Your task to perform on an android device: I want to look through brand-new, size L t-shirts for my office using the Adidas App.
Image 0: 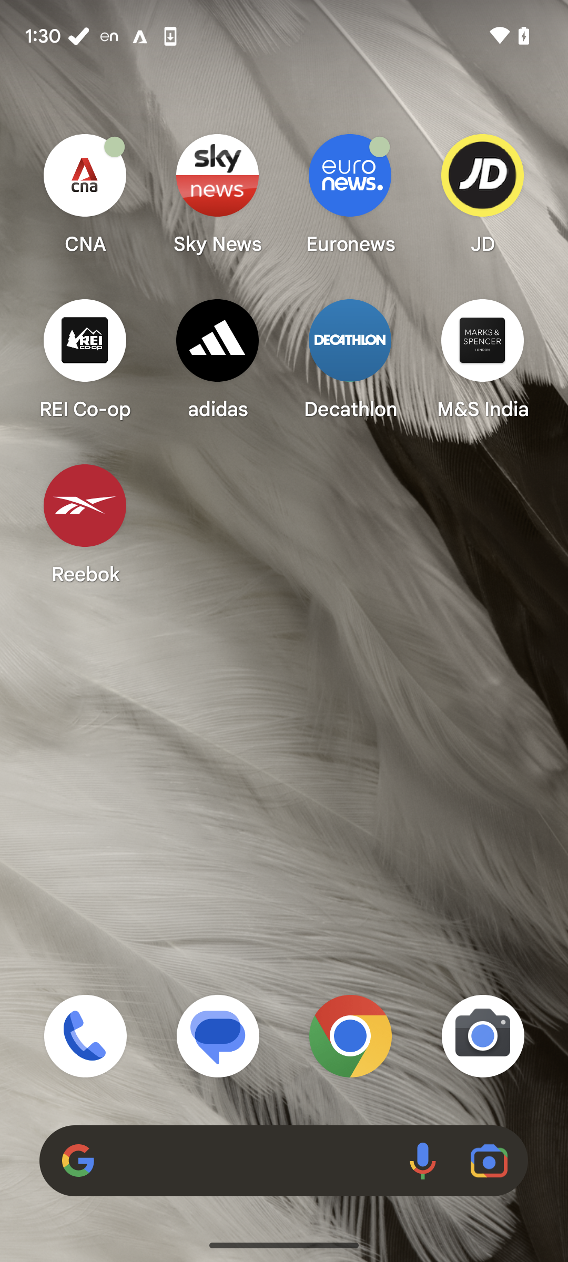
Open Adidas app
Step 0: click (218, 358)
Image 1: 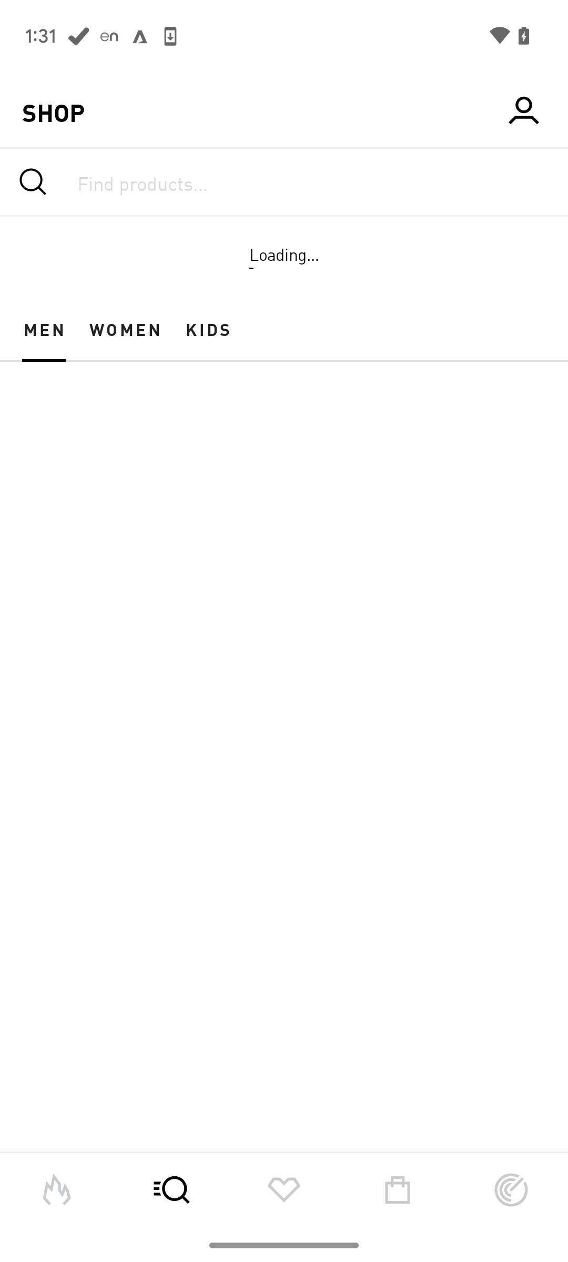
Click on clothing
Step 1: wait
Image 2: 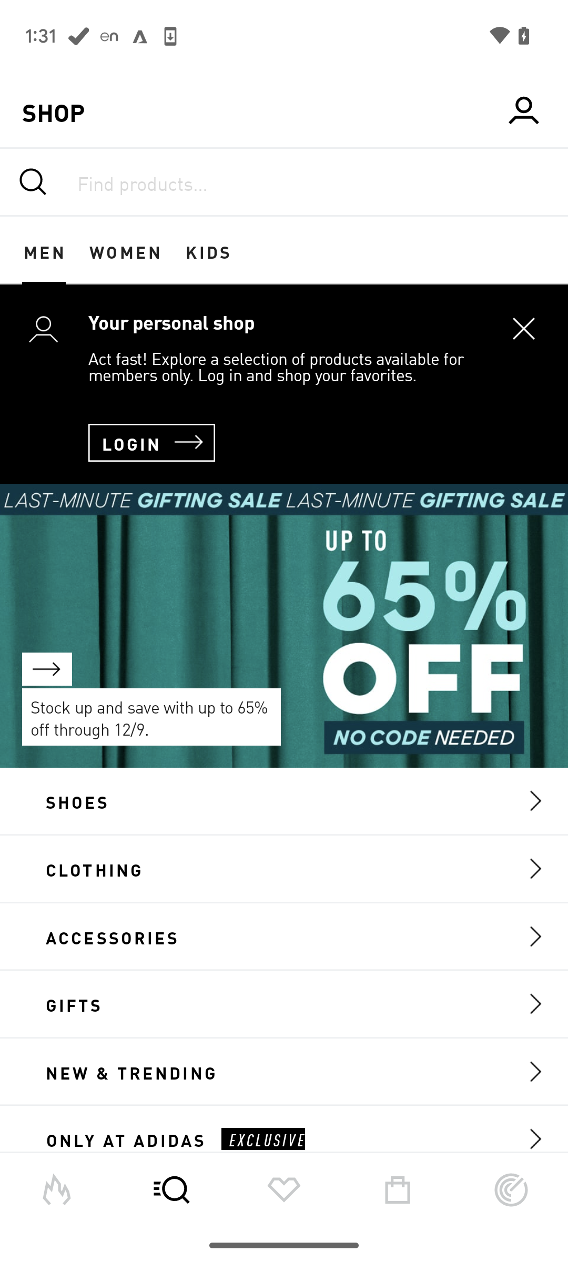
Click on clothing
Step 2: click (94, 868)
Image 3: 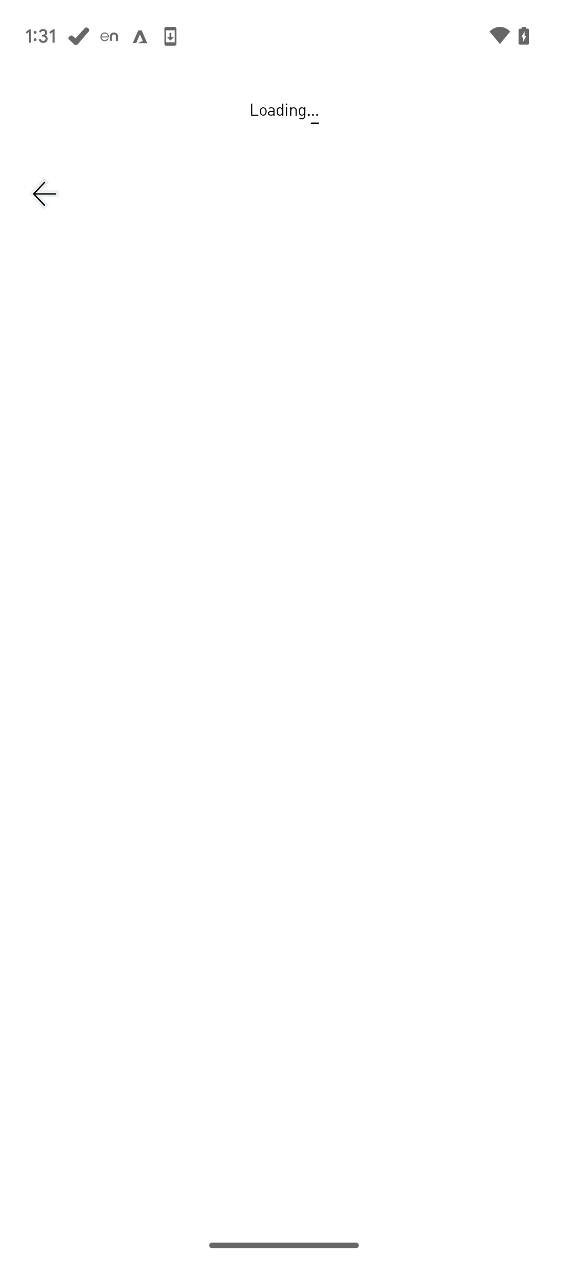
Click on clothing
Step 3: wait
Image 5: 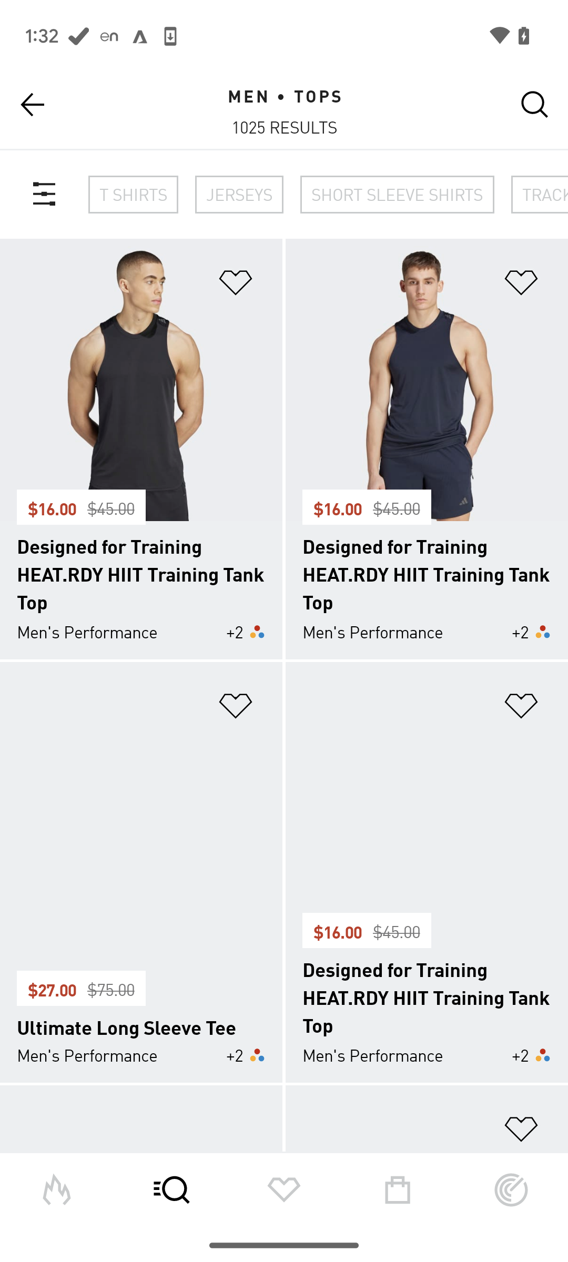
Click on the toggle button at the top
Step 5: click (33, 191)
Image 6: 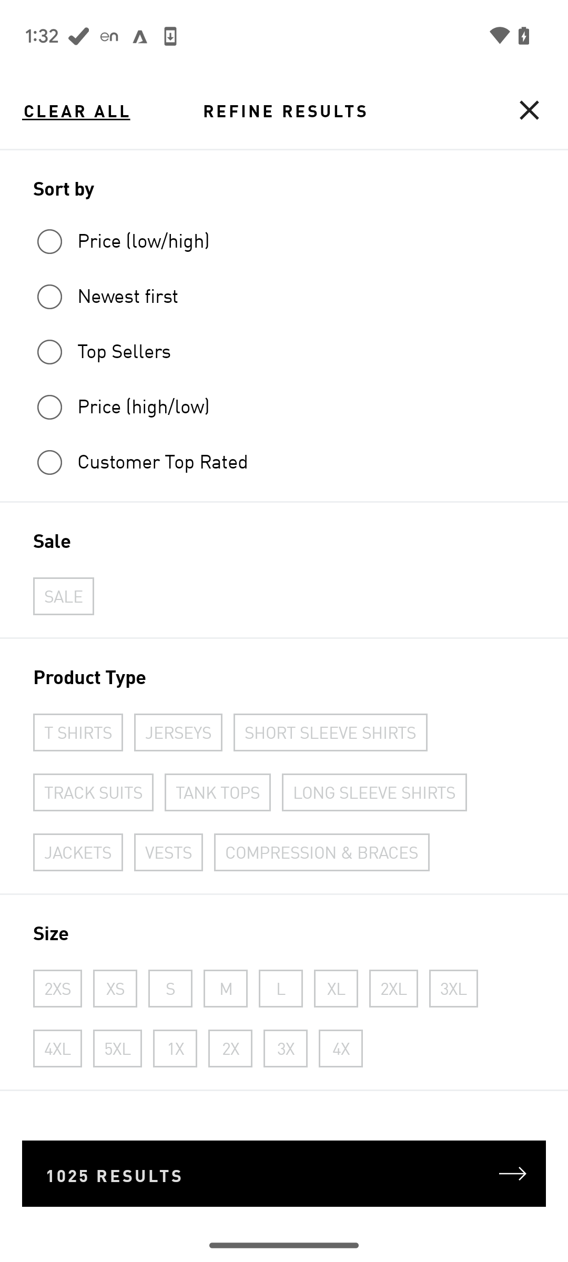
Select size L and search
Step 6: click (284, 983)
Image 7: 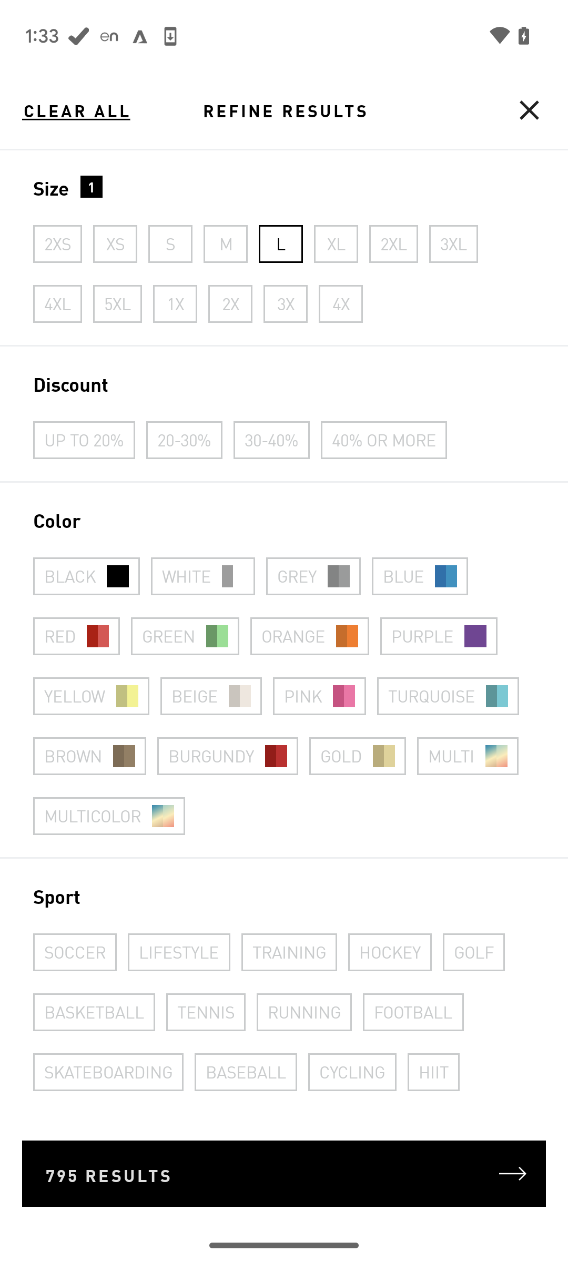
Select size L and search
Step 7: click (260, 1180)
Image 8: 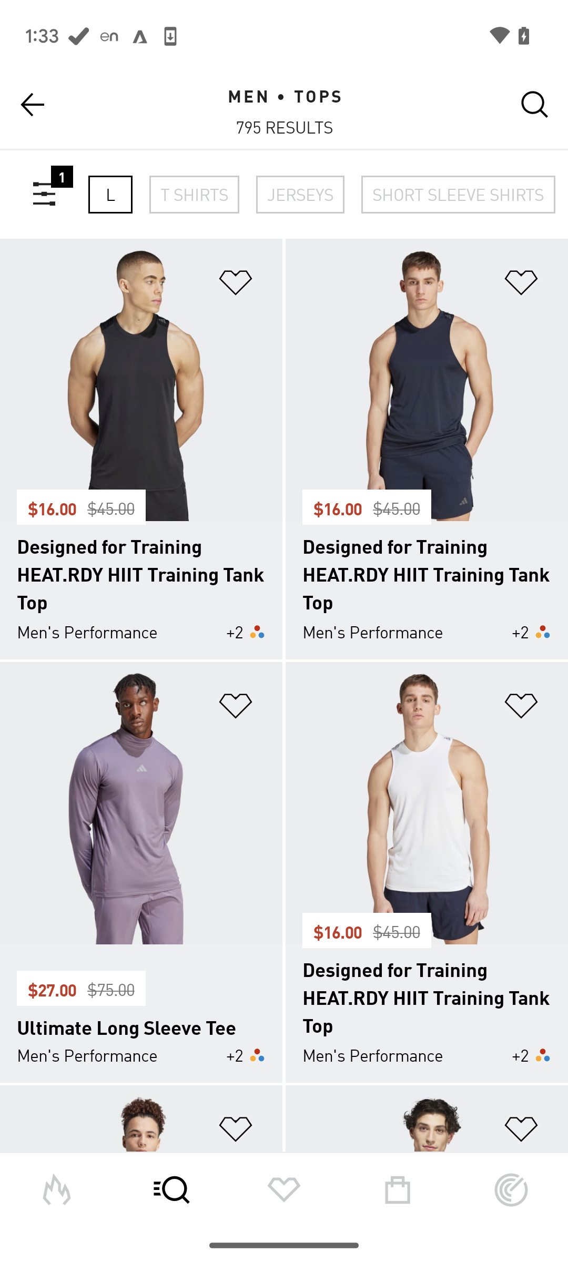
Swipe up to browse
Step 8: scroll down